Your task to perform on an android device: In the To-do List app, set the group discussion reminder on repeat daily.
Image 0: 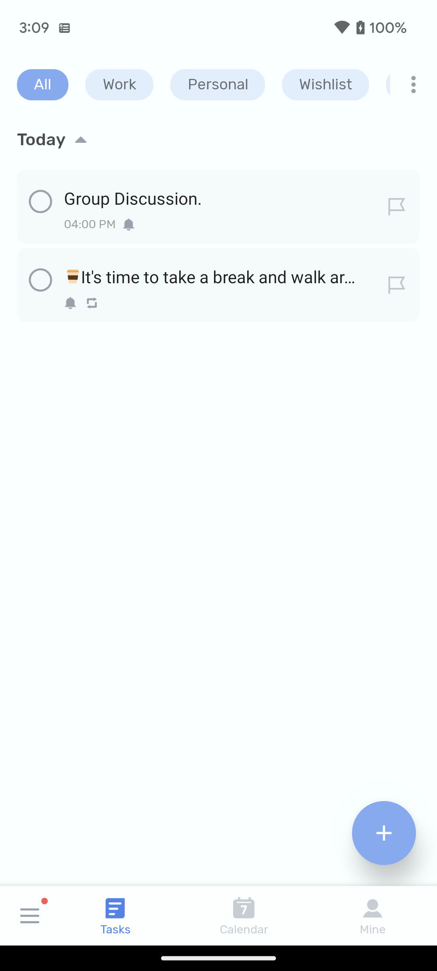
Click on the group discussion reminder on the top of the screen.
Step 0: click (212, 198)
Image 1: 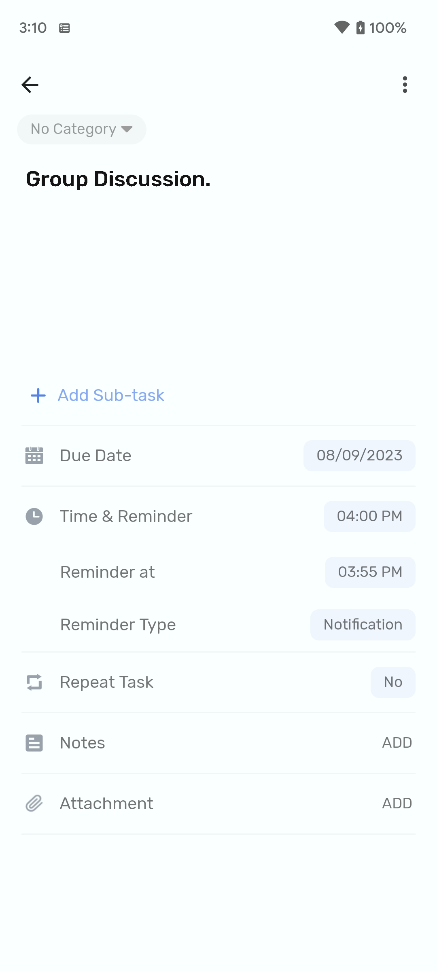
Click on the repeat task option at the bottom of the screen.
Step 1: click (106, 682)
Image 2: 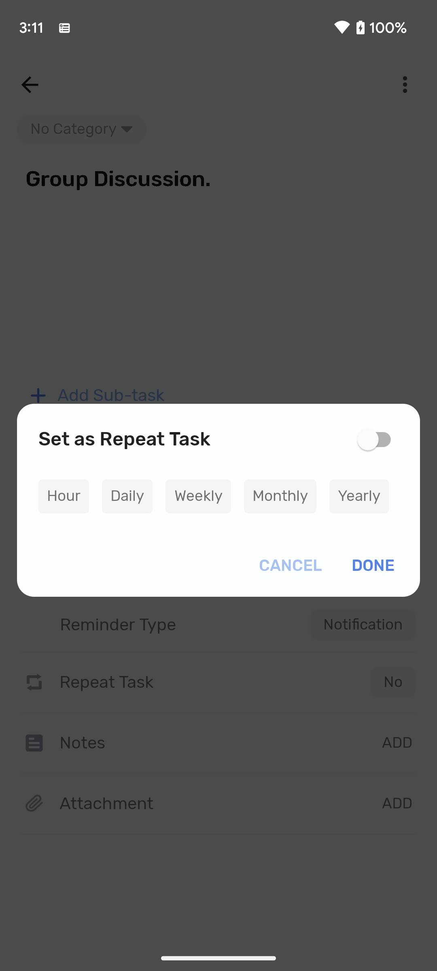
Select the daily option on the pop up screen.
Step 2: click (127, 496)